Your task to perform on an android device: Owing to some fundamental job obligations, I intend to spend a few days in Dubai. I looked using the Property Finder app to find a rental property in Dubai City.
Image 1: 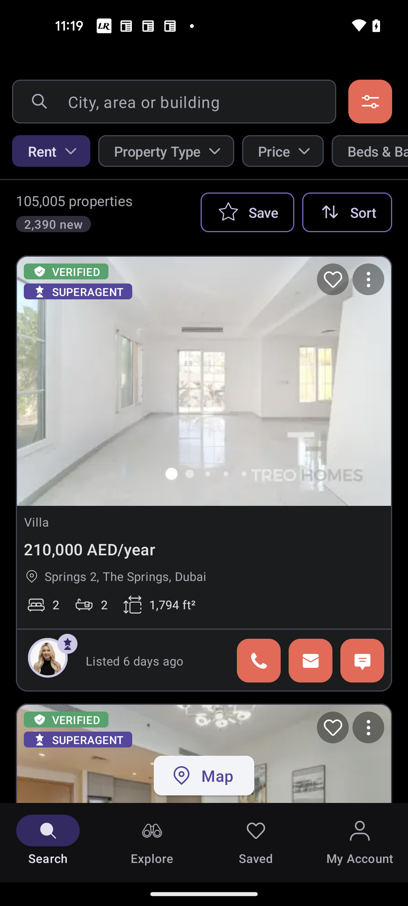
Click on the search bar at the top of the screen
Step 1: click (194, 102)
Image 2: 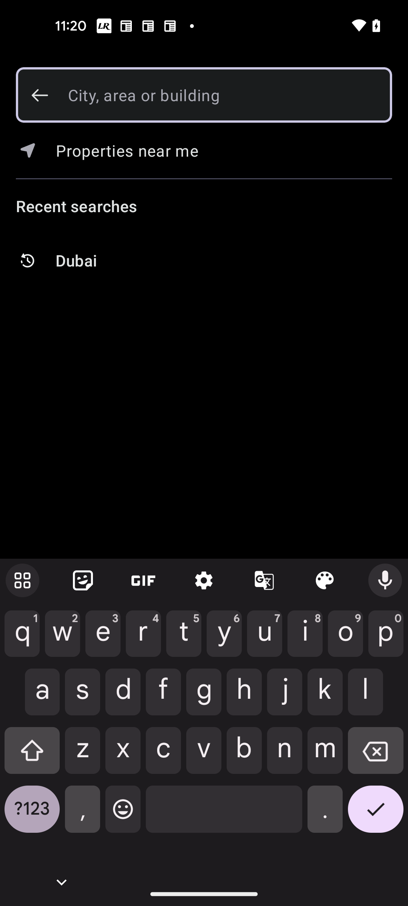
Search for Dubai
Step 2: type "Dubai"
Image 3: 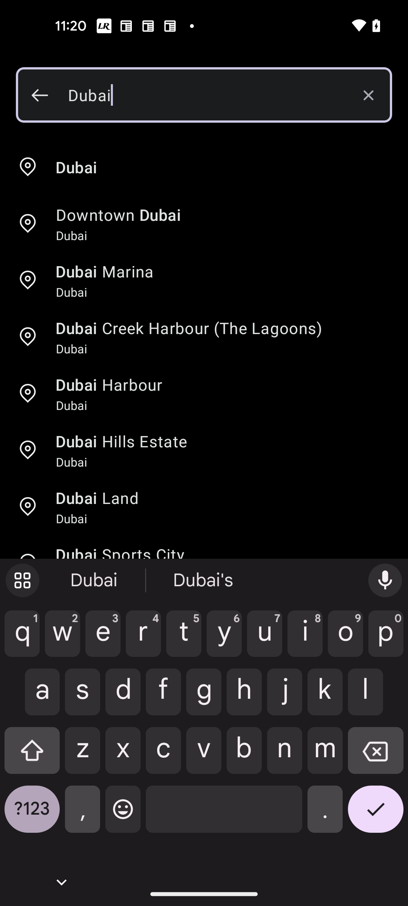
Click on the first searched result
Step 3: click (219, 167)
Image 4: 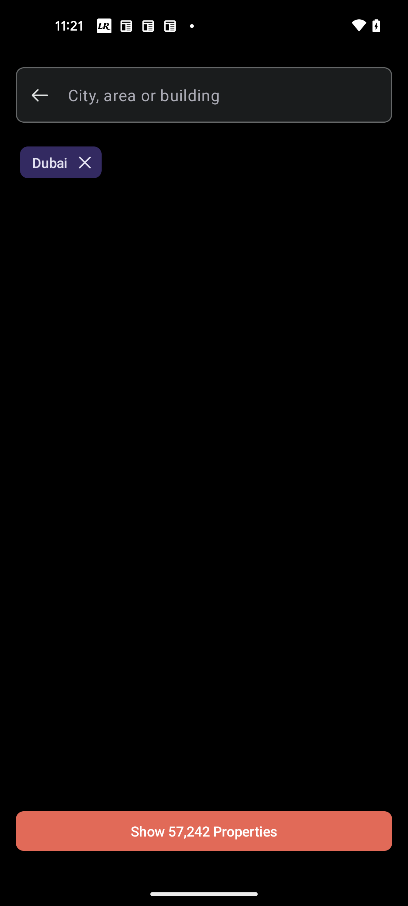
Click on the Show 57,242 Properties button
Step 4: click (204, 831)